Your task to perform on an android device: I'd like to open fun time docs on the Microsoft Word app.
Image 0: 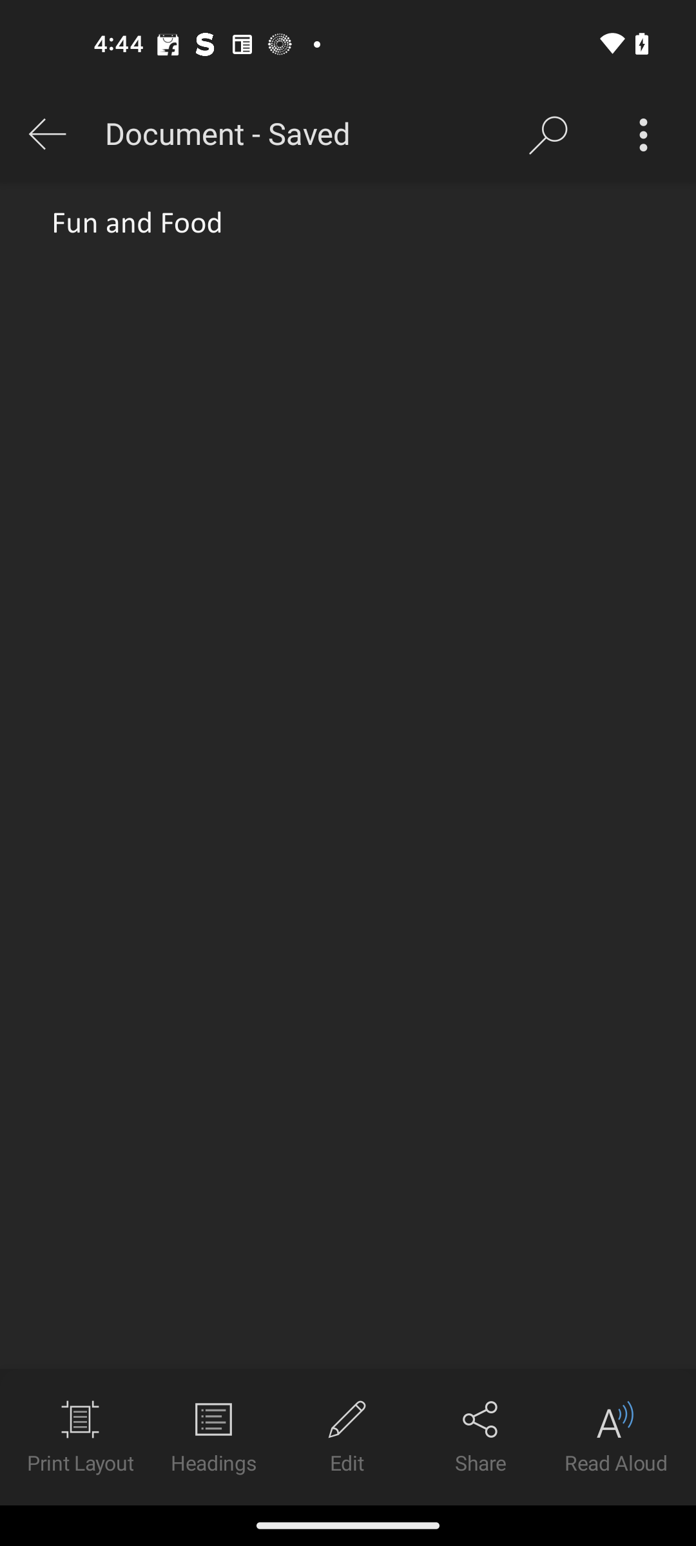
Go back to the previous screen
Step 0: press back button
Image 1: 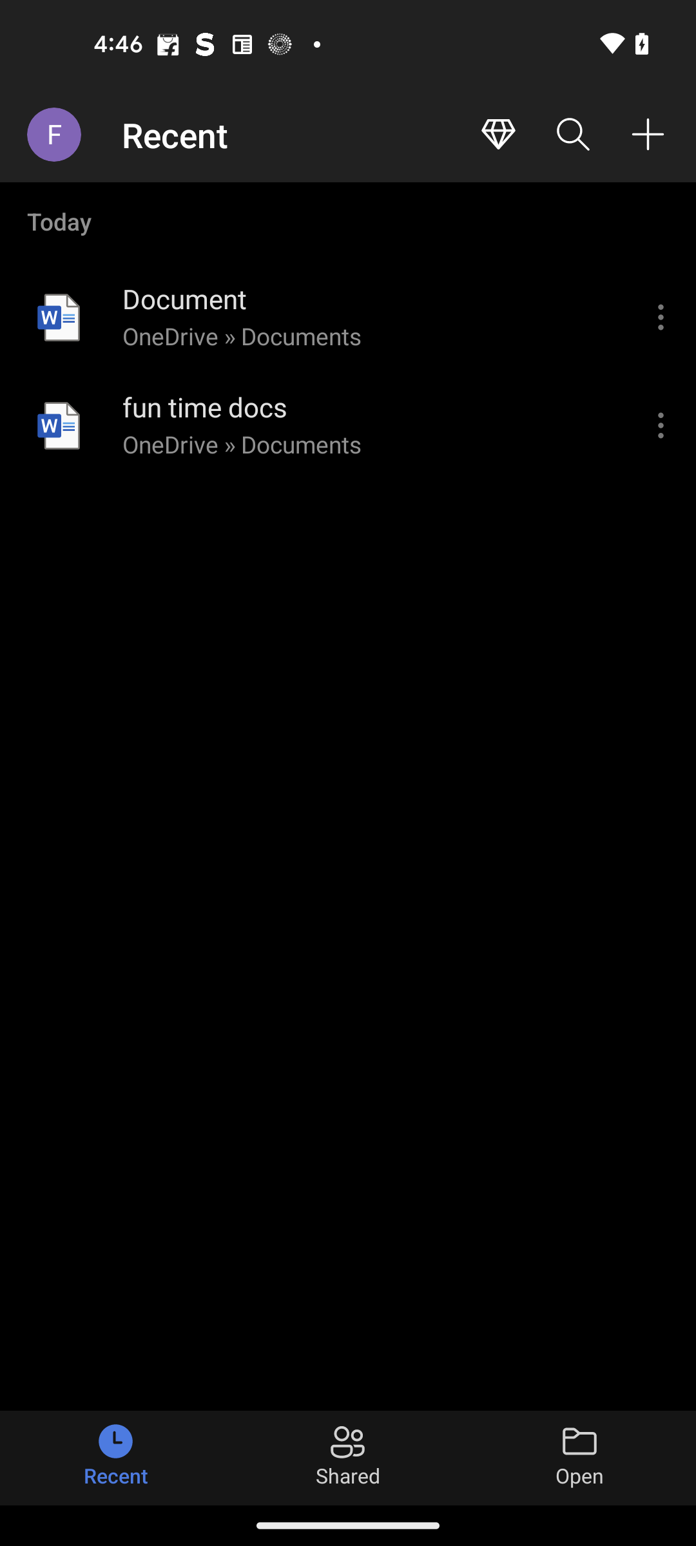
Open the fun time docs
Step 1: click (367, 408)